Your task to perform on an android device: I would like to change the audio quality or recording to higher bit rate.
Image 0: 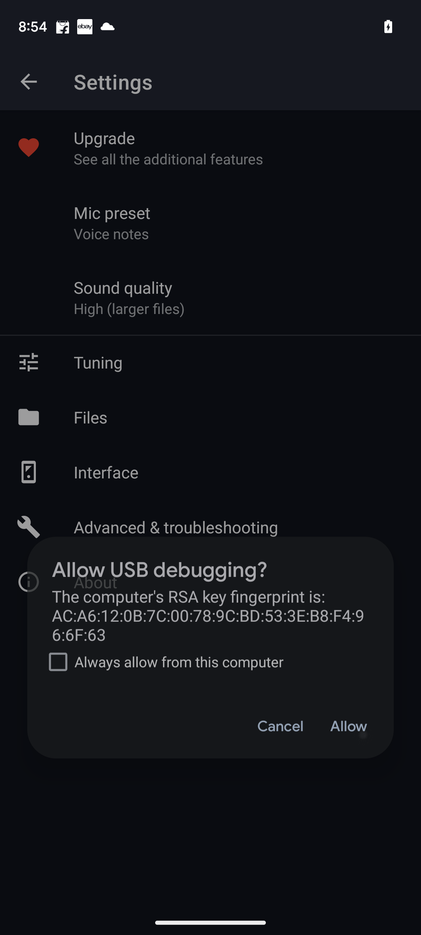
Step 0: wait
Image 1: 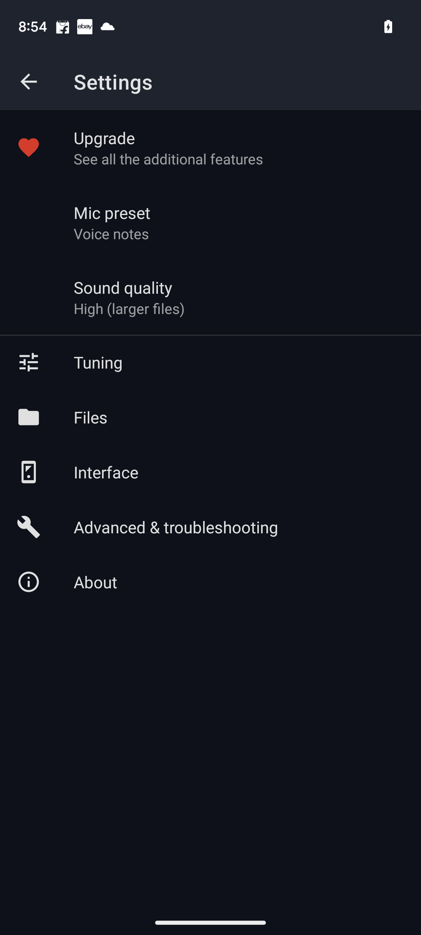
Click on the tuning option.
Step 1: click (239, 362)
Image 2: 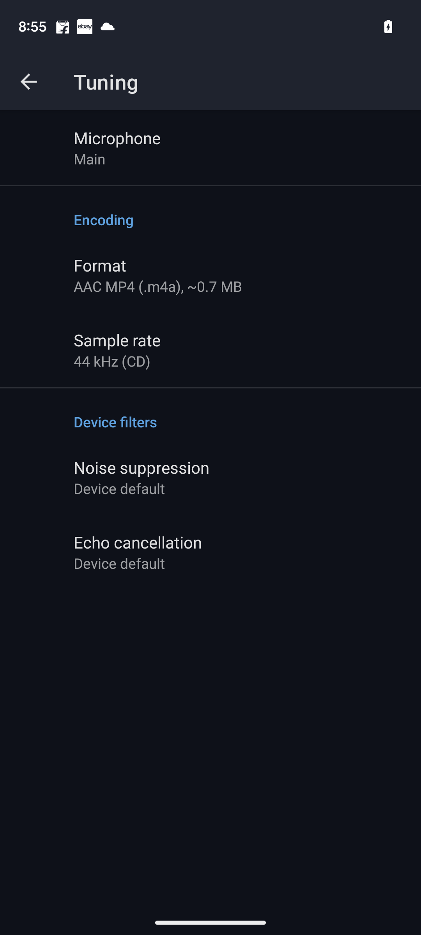
Click on Sample rate option.
Step 2: click (239, 350)
Image 3: 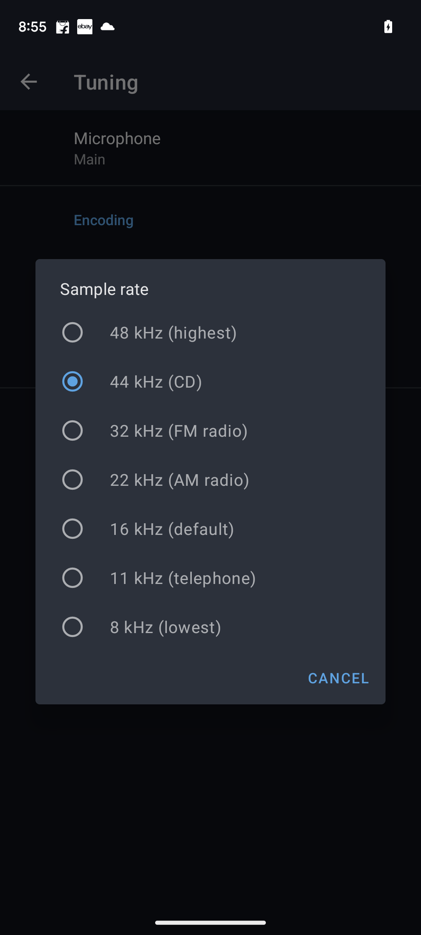
Click on the 48kHz option.
Step 3: click (210, 332)